Your task to perform on an android device: In the shopsy app I would like to add the samsung 7163 cm(65inch) ultra HD(4K) LED smart tizen TV (UA65AU7500) to my cart for a future purchase.
Image 0: 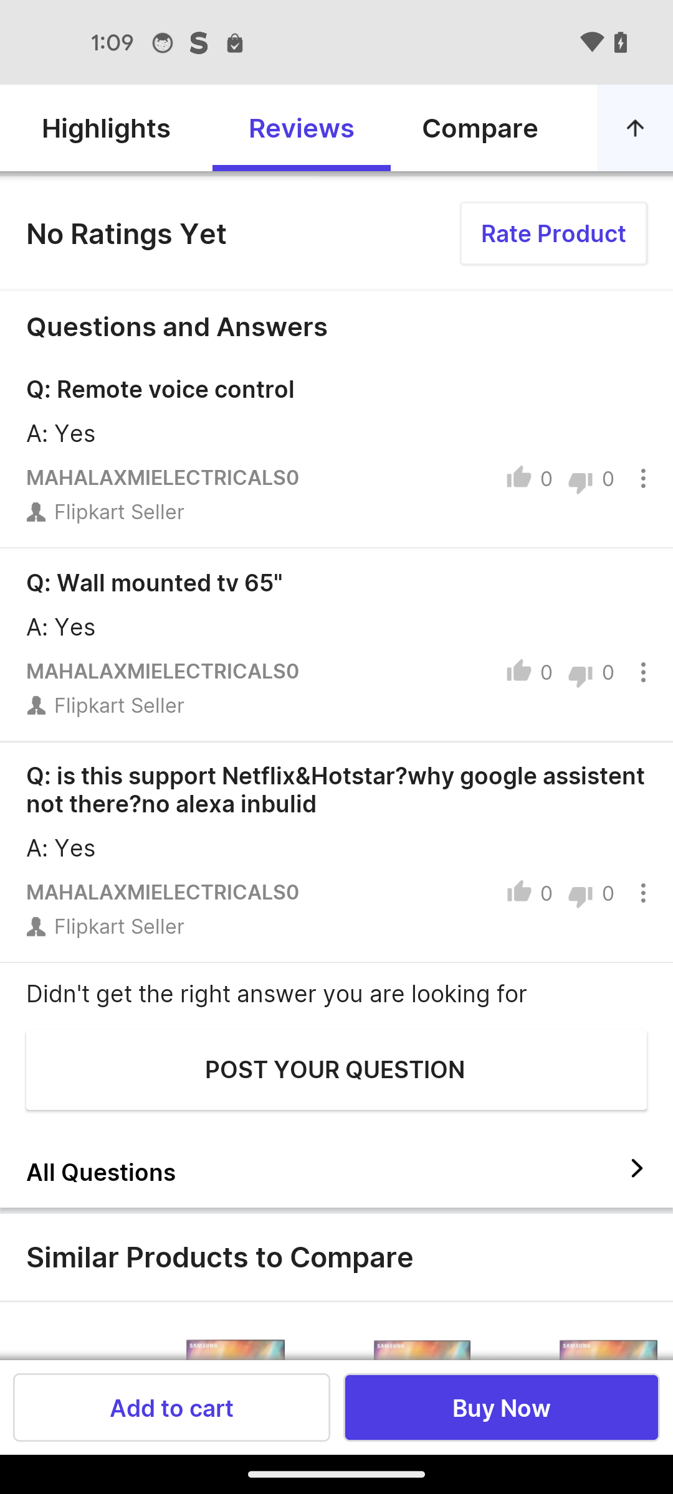
Tap on the add to cart button
Step 0: click (171, 1407)